Your task to perform on an android device: listen to the natural sounds so that I can improve my meditation skills in the insight timer app.
Image 0: 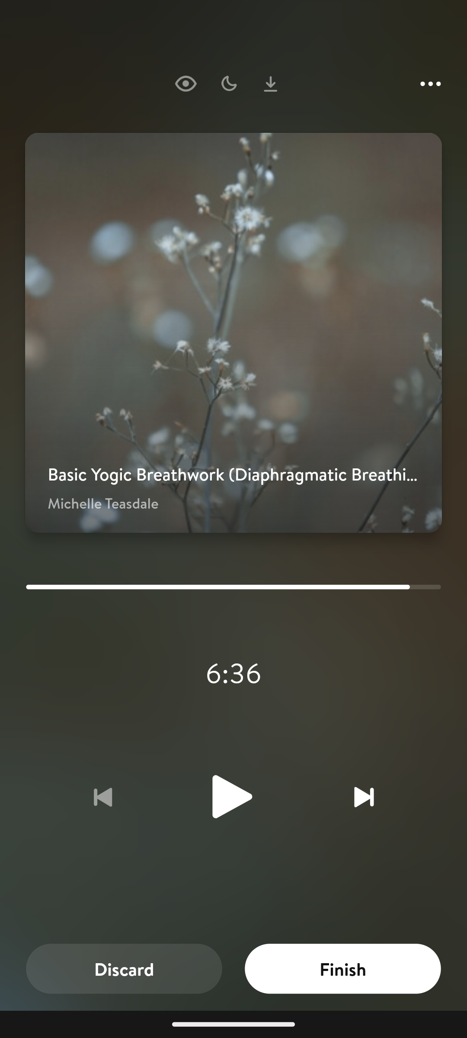
Click on the Discard button
Step 0: click (124, 969)
Image 1: 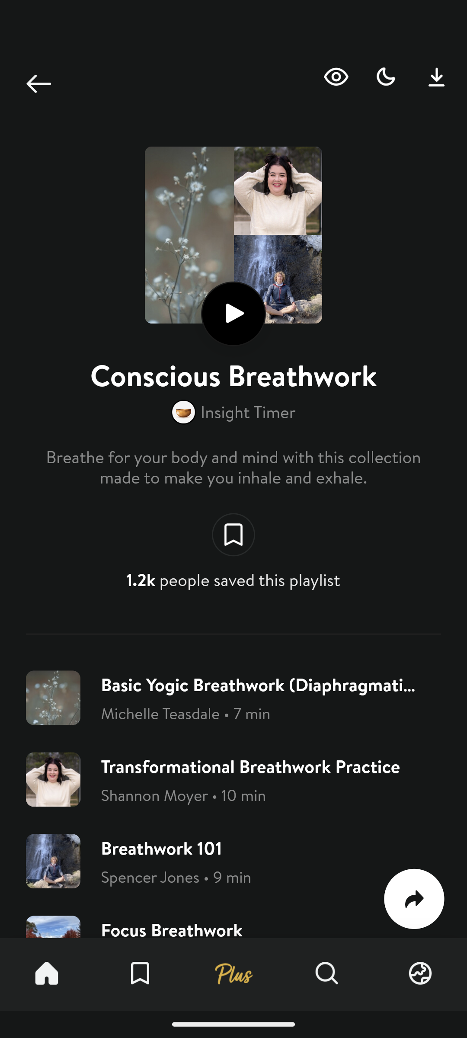
Go to the search tab
Step 1: click (327, 974)
Image 3: 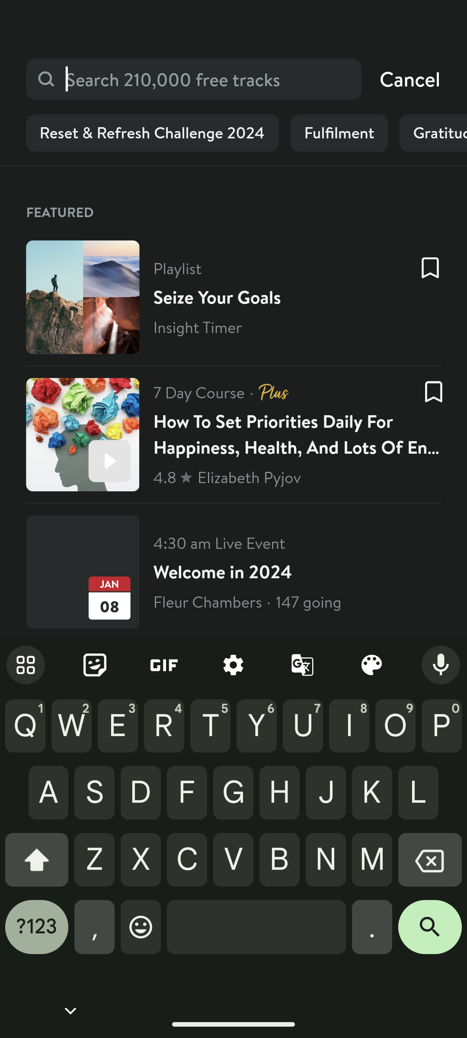
Type natural sounds in the search bar
Step 3: type "Natural sounds"
Image 4: 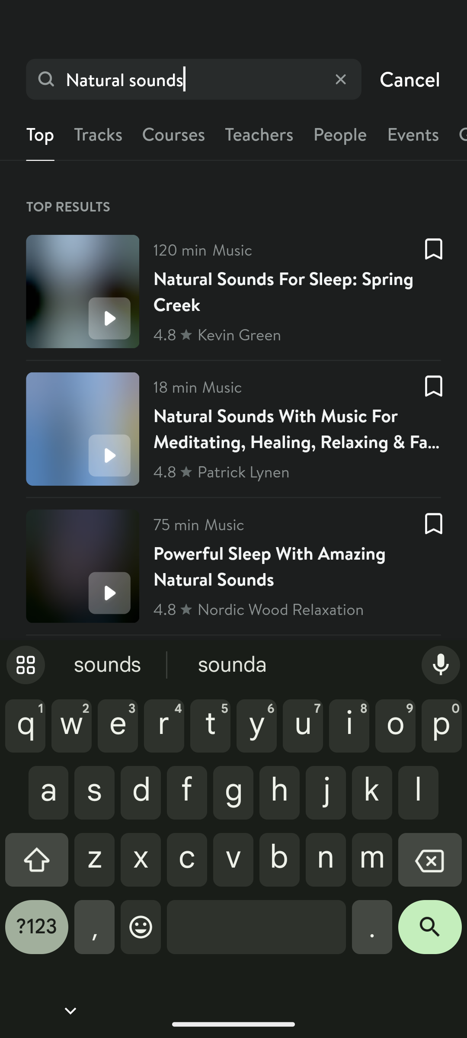
Click on the first searched result
Step 4: click (233, 292)
Image 5: 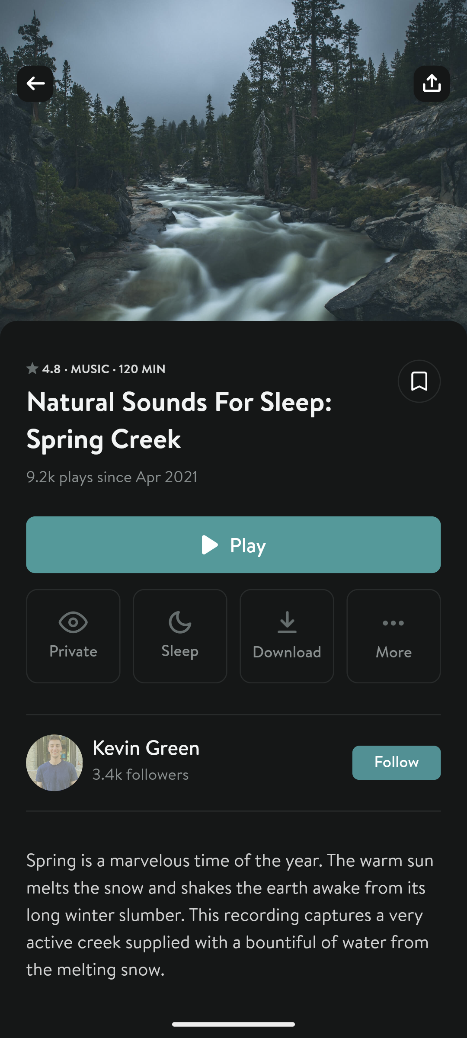
Click on the Play button
Step 5: click (233, 545)